Your task to perform on an android device: Open the Hevy app, I would like to track my fitness improvement since I need to assess the results of the consistent workouts I've been performing.
Image 0: 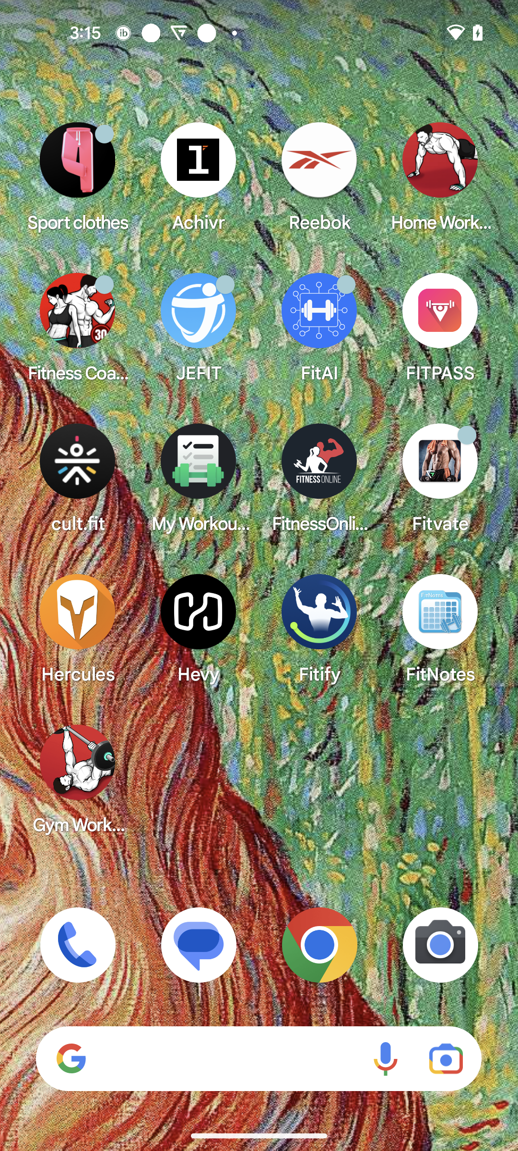
Open the Hevy app
Step 0: open app "Hevy"
Image 1: 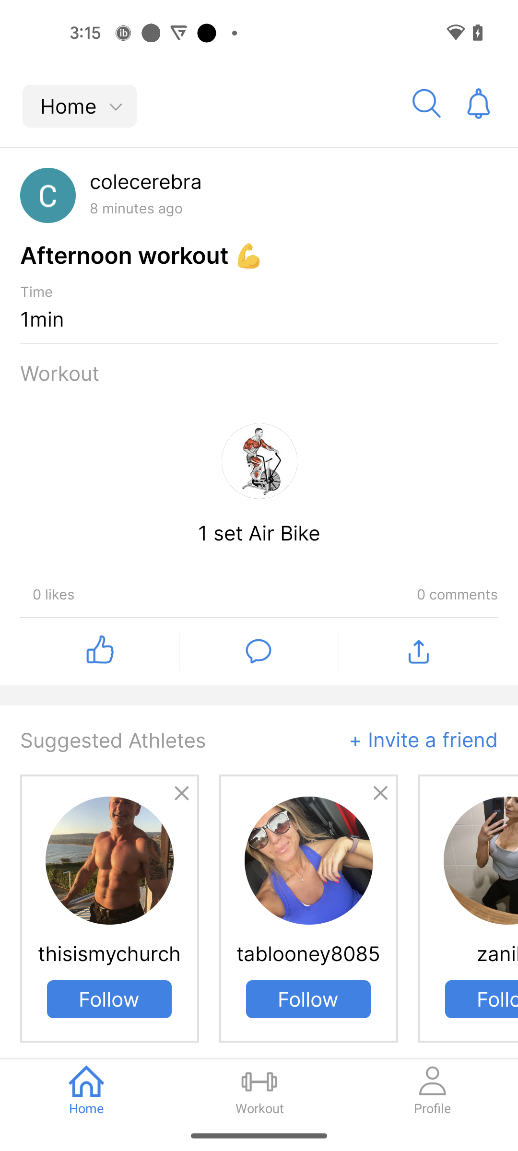
Go to the profile tab
Step 1: click (432, 1090)
Image 2: 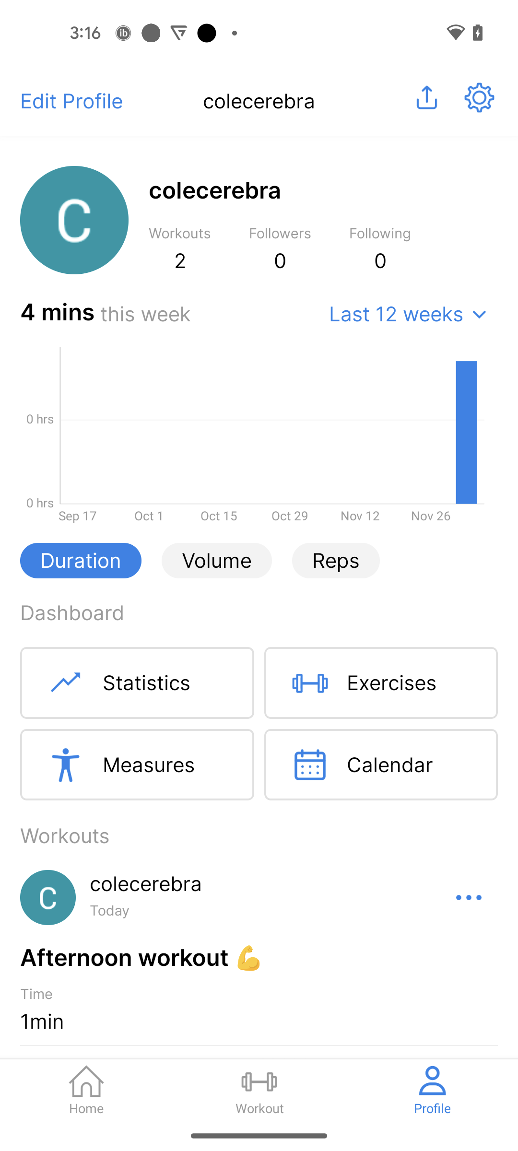
Click on the Exercises option
Step 2: click (416, 683)
Image 3: 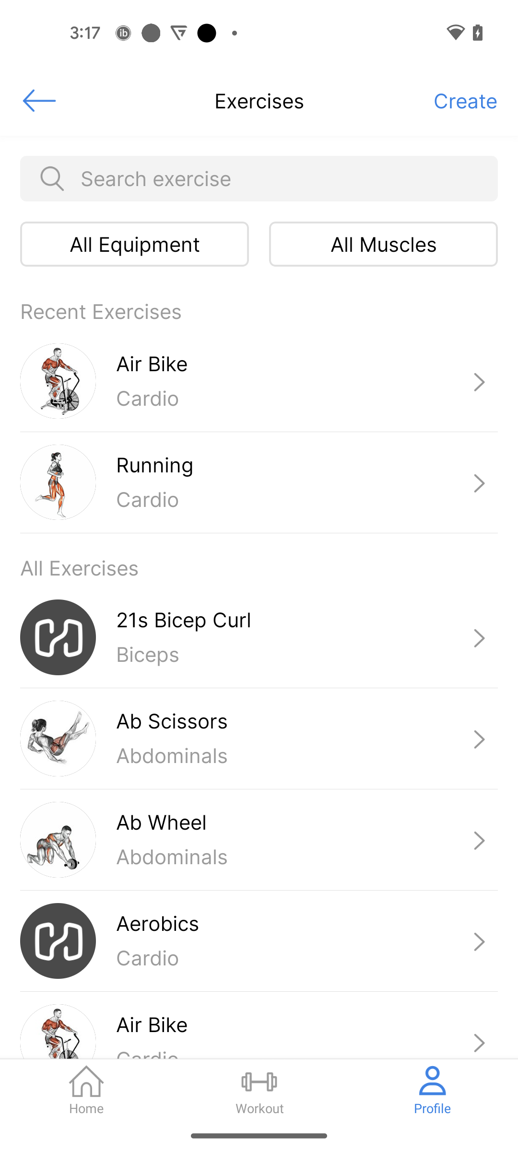
Click on the Air Bike Exercise
Step 3: click (288, 367)